Your task to perform on an android device: I forgot to add an image of DIY projects in this slide, and I have an image of DIY projects that I want to add to a new page in this slide in the Slides app.
Image 1: 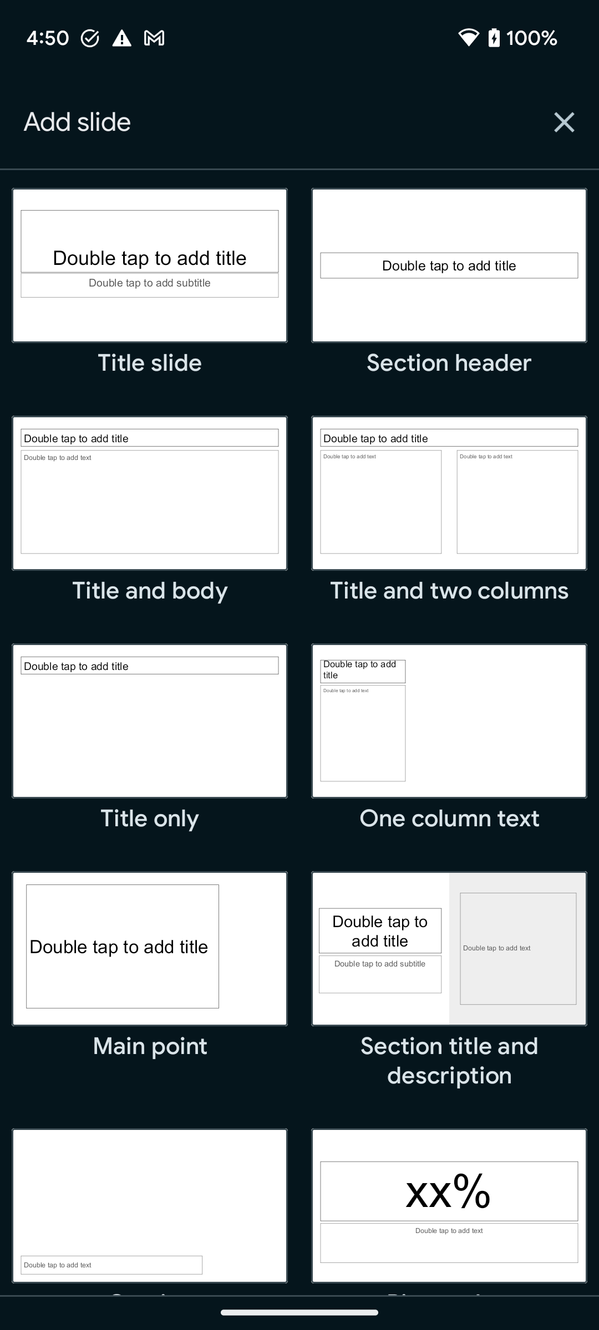
Scroll down to view the blank page option.
Step 1: scroll down
Image 2: 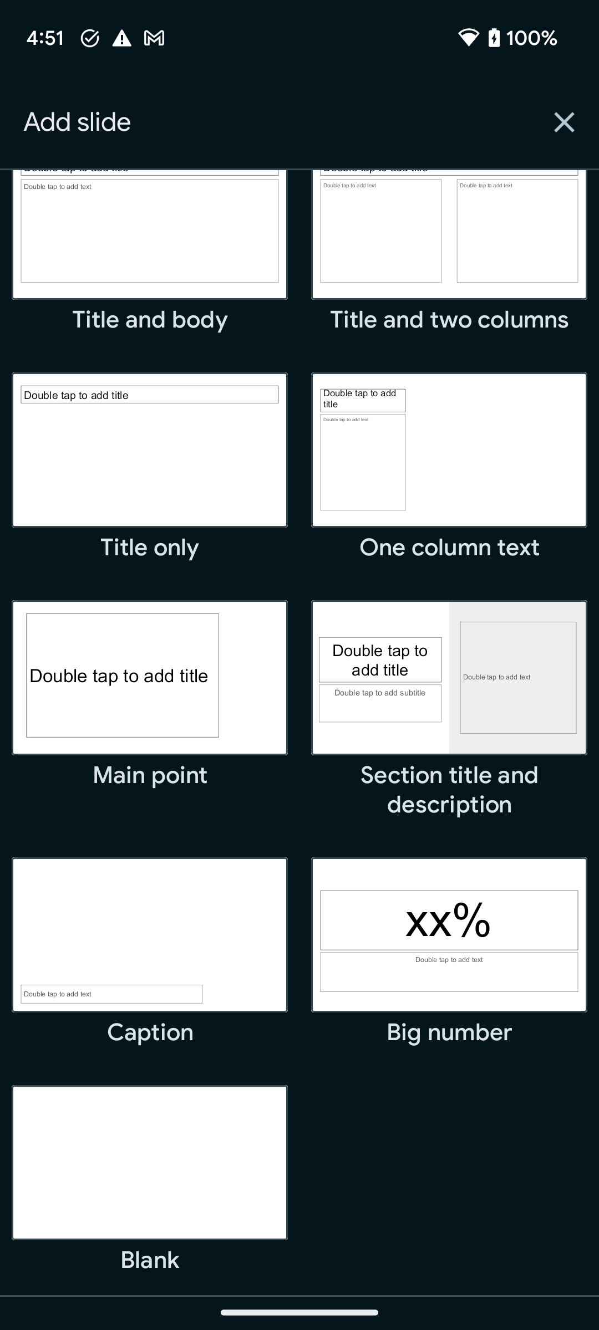
Click on the Blank page to add this page to the slide.
Step 2: click (150, 1163)
Image 3: 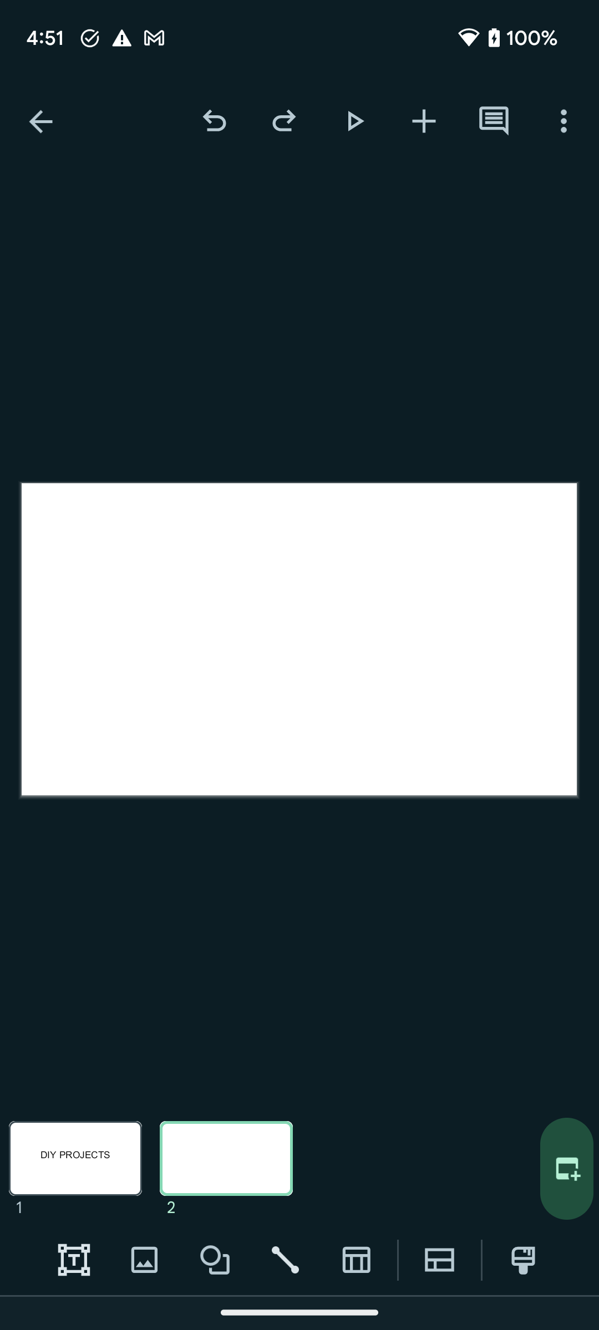
Click on the plus icon at the top of the screen to view insert image option.
Step 3: click (424, 121)
Image 4: 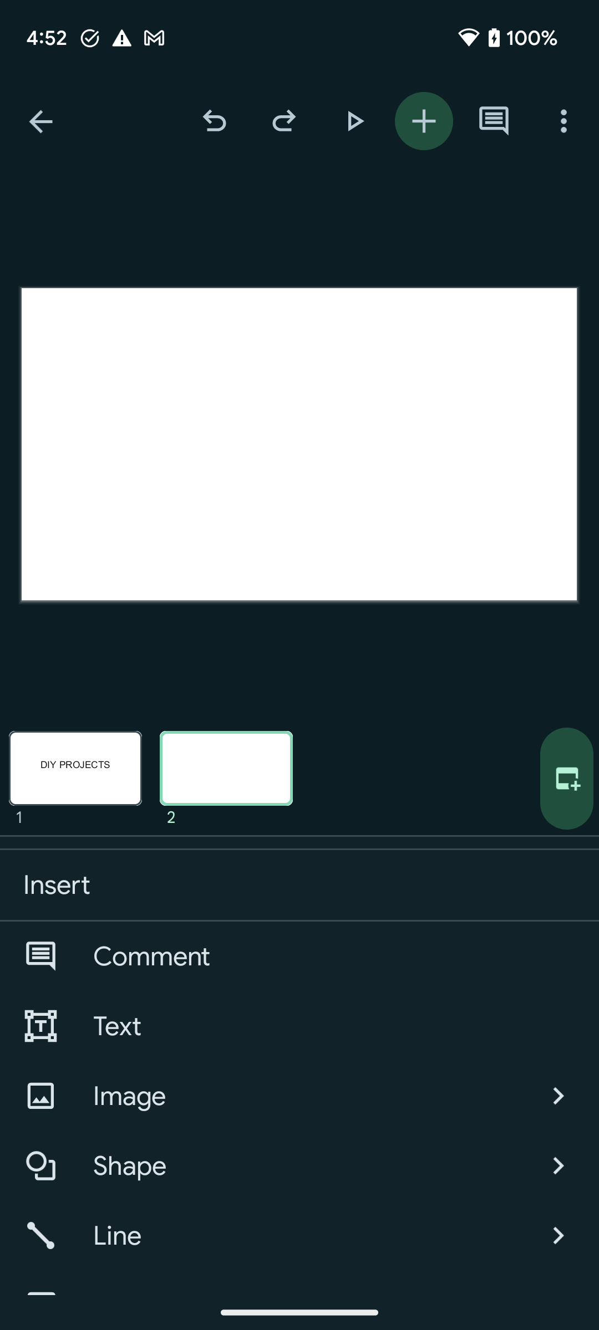
Click on the Image option to insert the image.
Step 4: click (305, 1096)
Image 5: 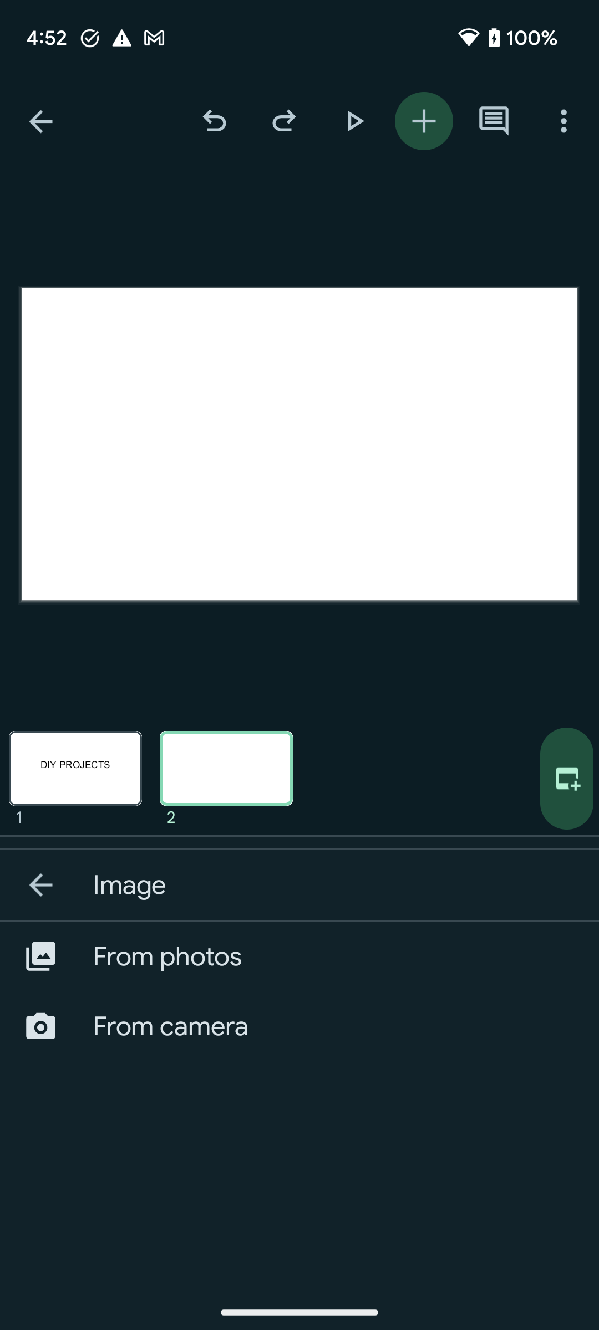
Click on the From photos option to select this option.
Step 5: click (334, 956)
Image 6: 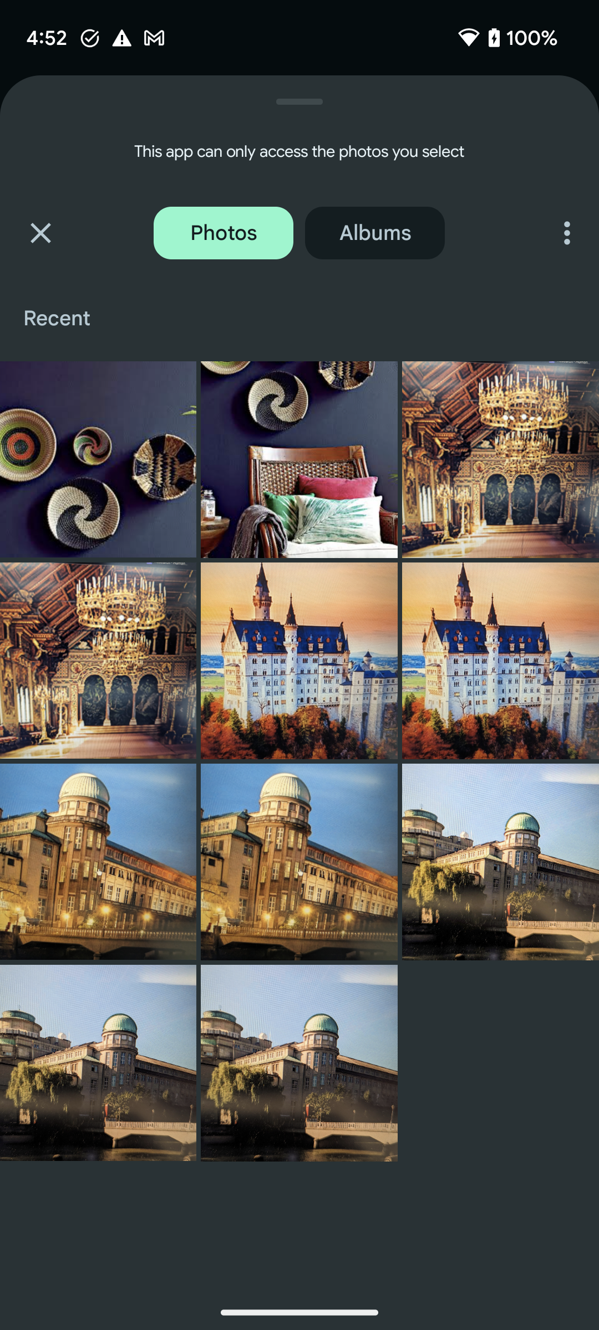
Click on the first image at the top left corner of the screen.
Step 6: click (98, 459)
Image 7: 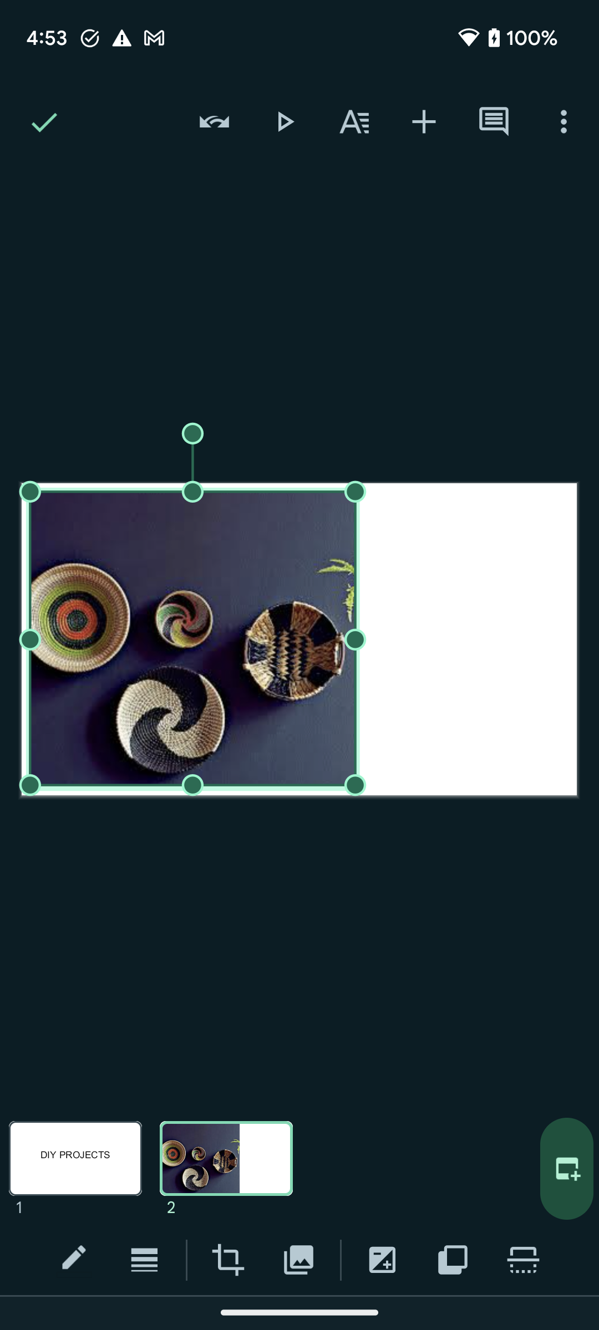
Click on the right tick button at the top left corner of the screen to save this image in this slide.
Step 7: click (40, 121)